Your task to perform on an android device: Search the mom ´ s anniversary reminders on the reminders app for me.
Image 0: 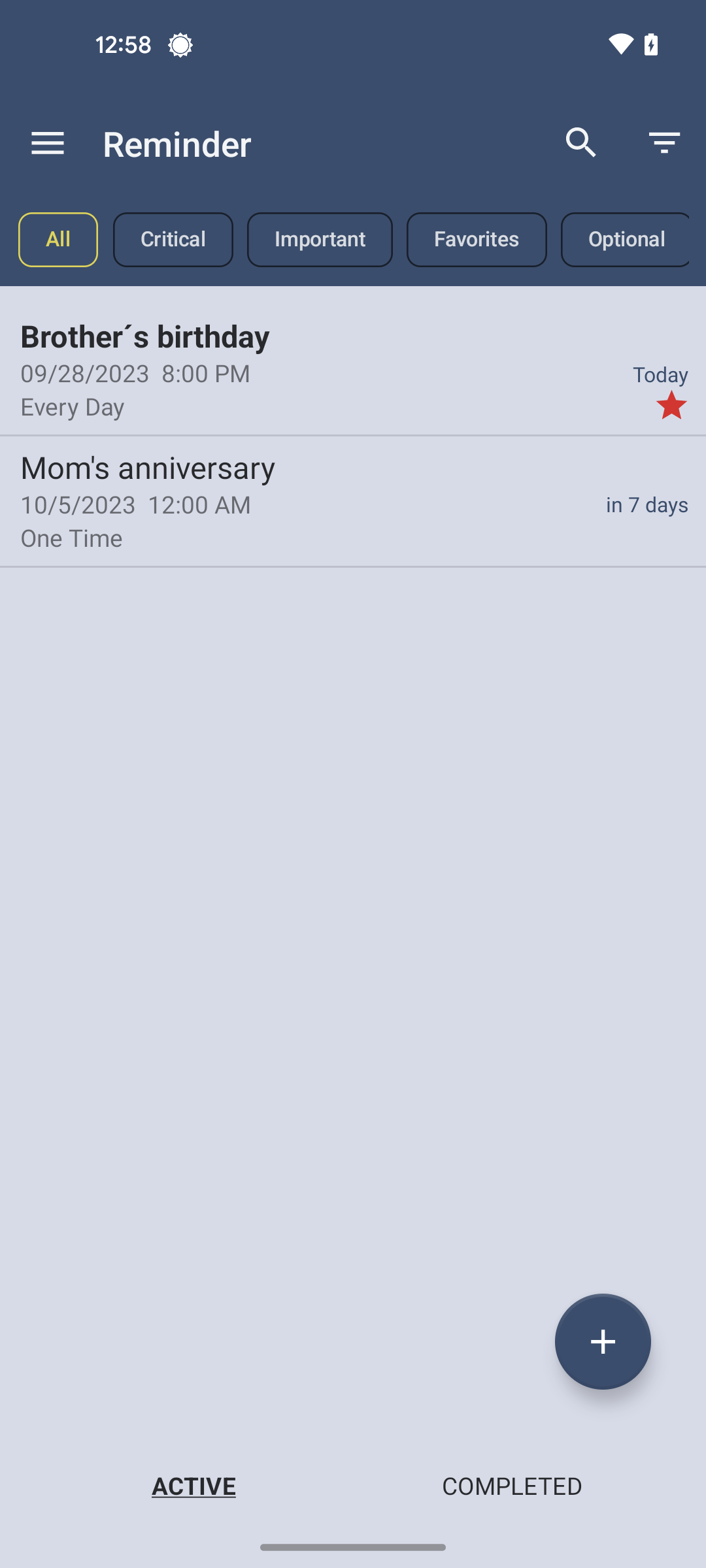
Tap on the search bar at the top of the screen
Step 0: click (581, 142)
Image 1: 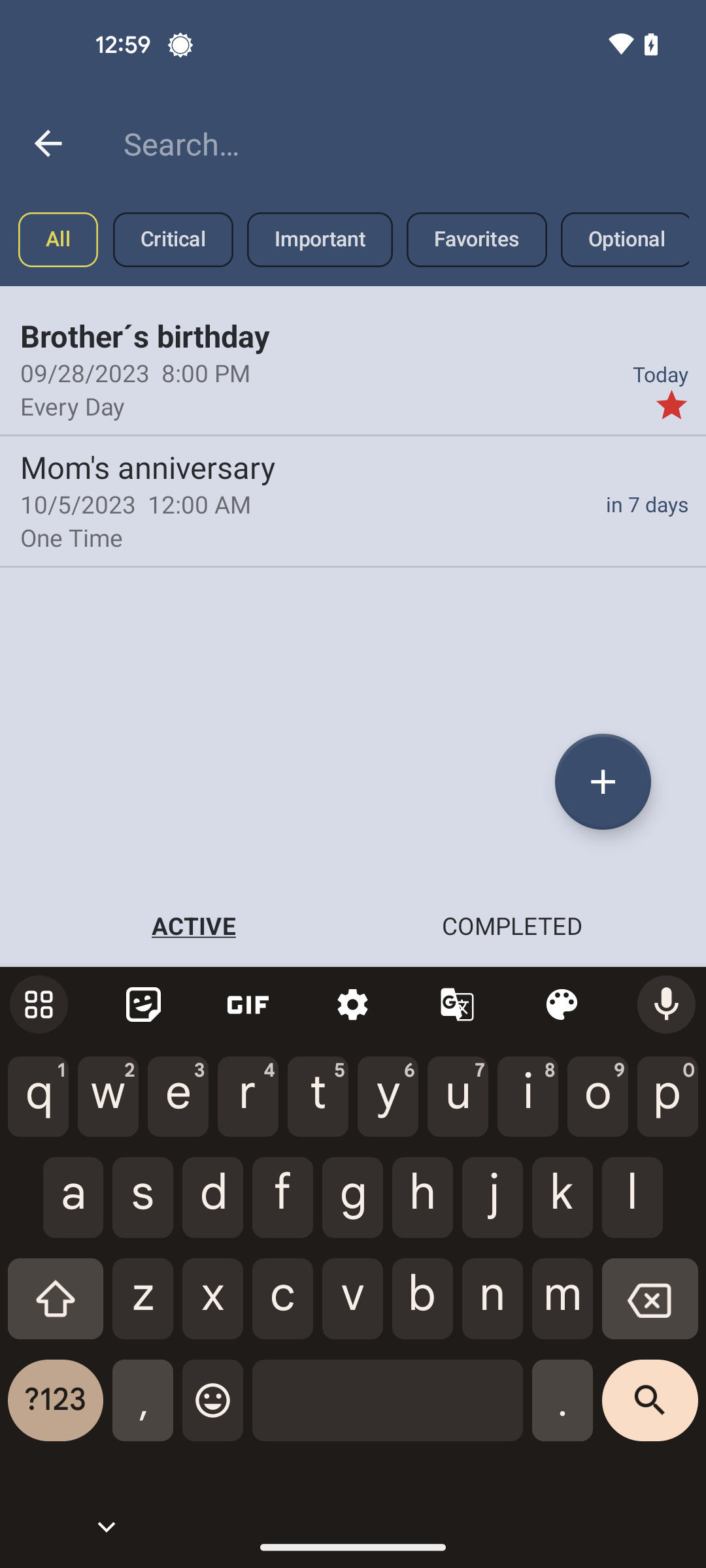
Search for mom ´ s anniversary
Step 1: type "mom's anniversary"
Image 2: 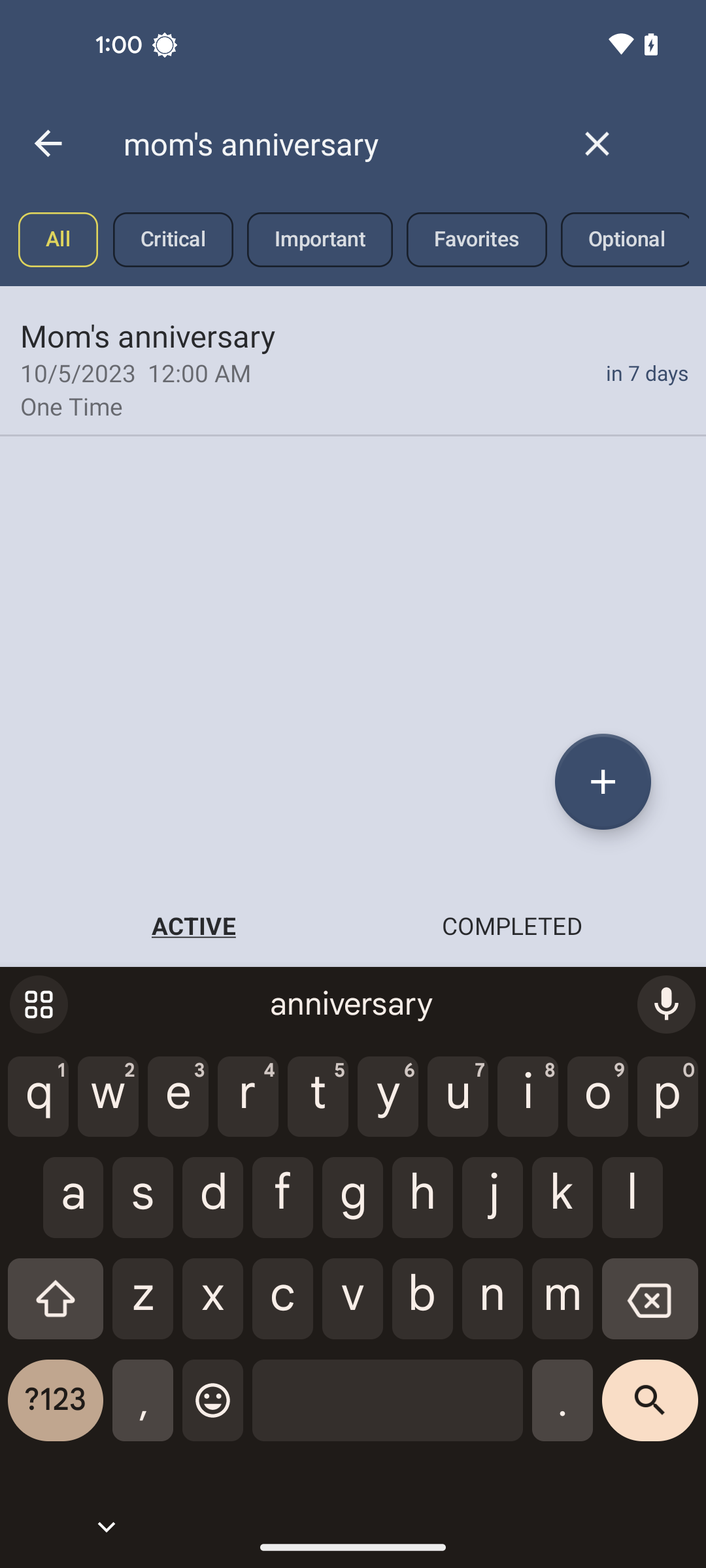
Tap on the search button at the bottom right corner of the screen
Step 2: click (650, 1410)